Your task to perform on an android device: I am looking for a sofa set for my living room, so on the Houzz app, browse for "3 seater sofas for living room."
Image 1: 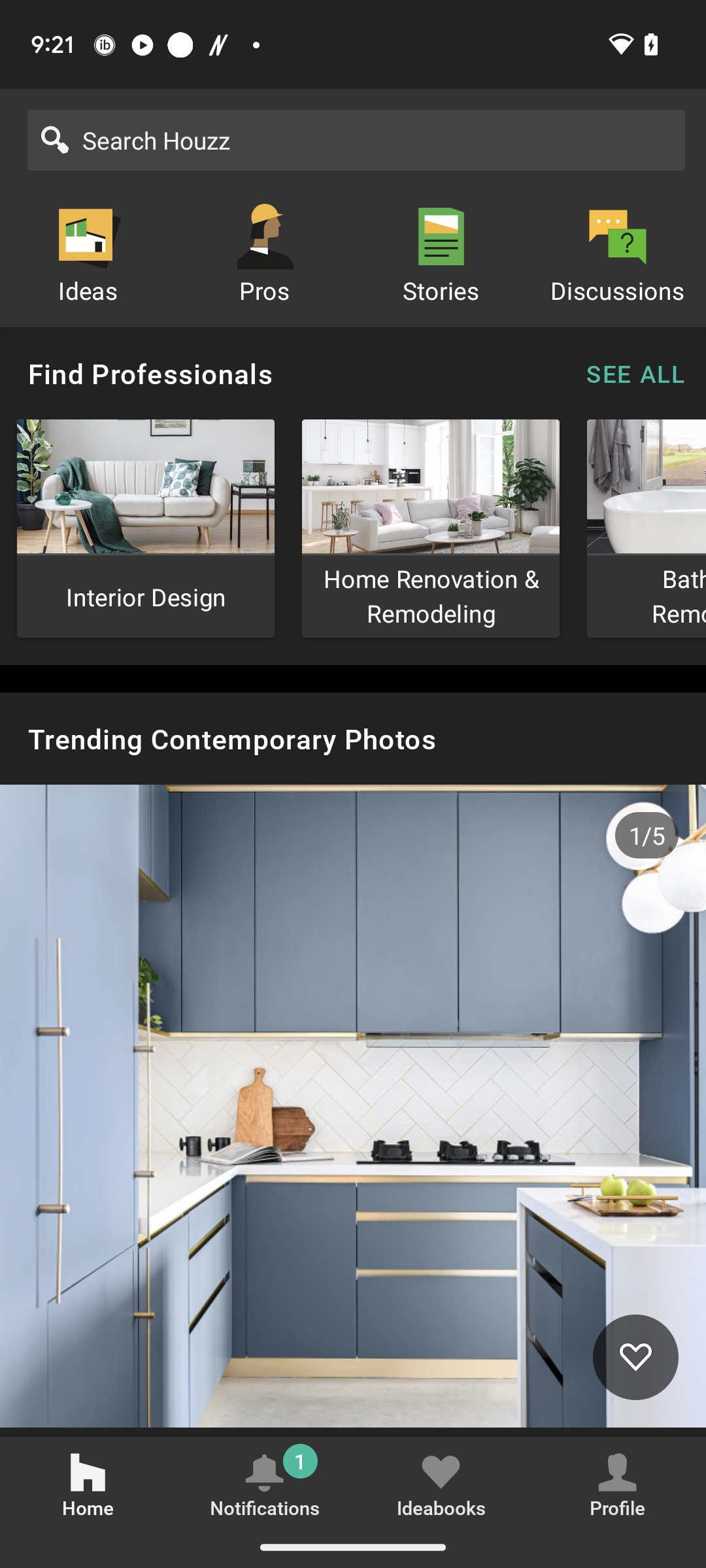
Click on the search box.
Step 1: click (356, 140)
Image 2: 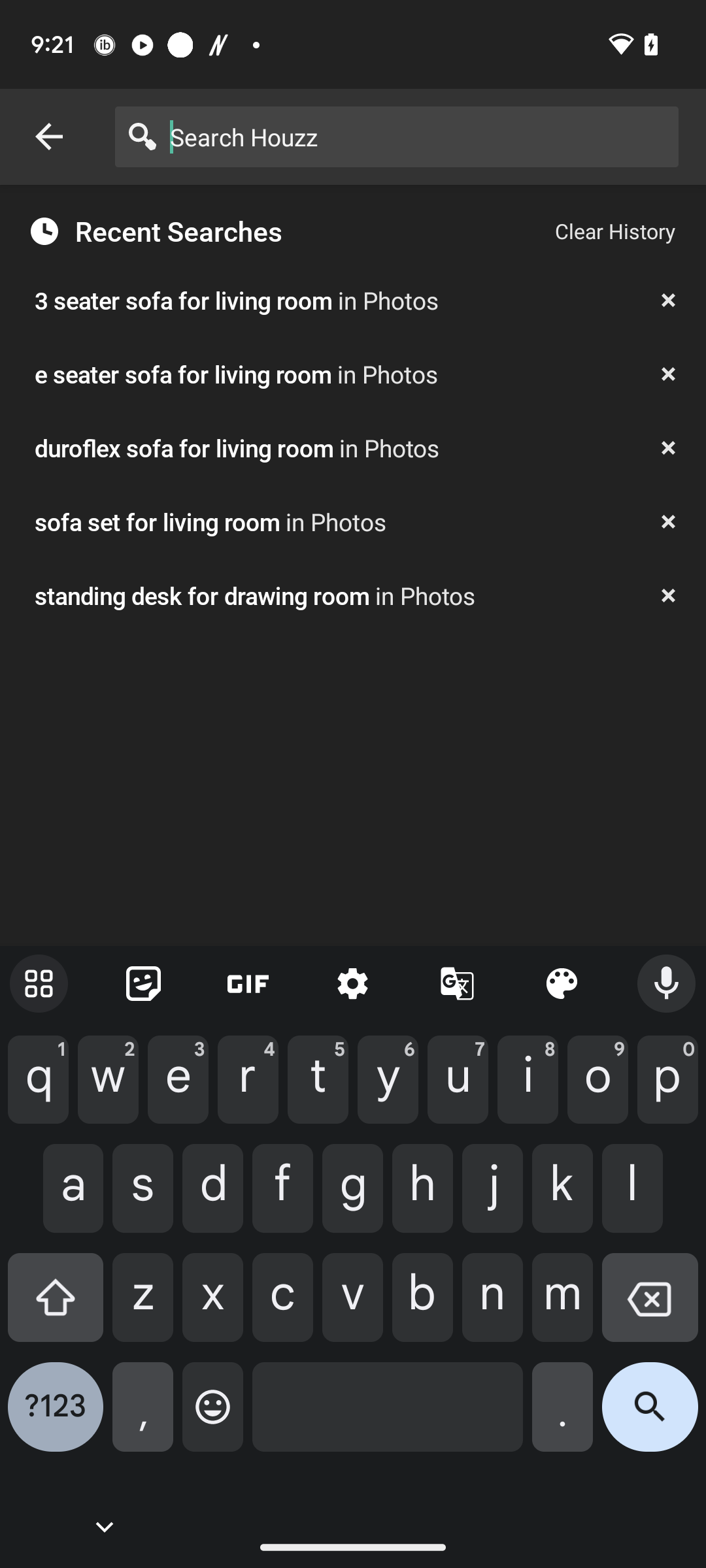
Type "3 seater sofas for living room" in the search box.
Step 2: type "3 seater sofas for living room"
Image 3: 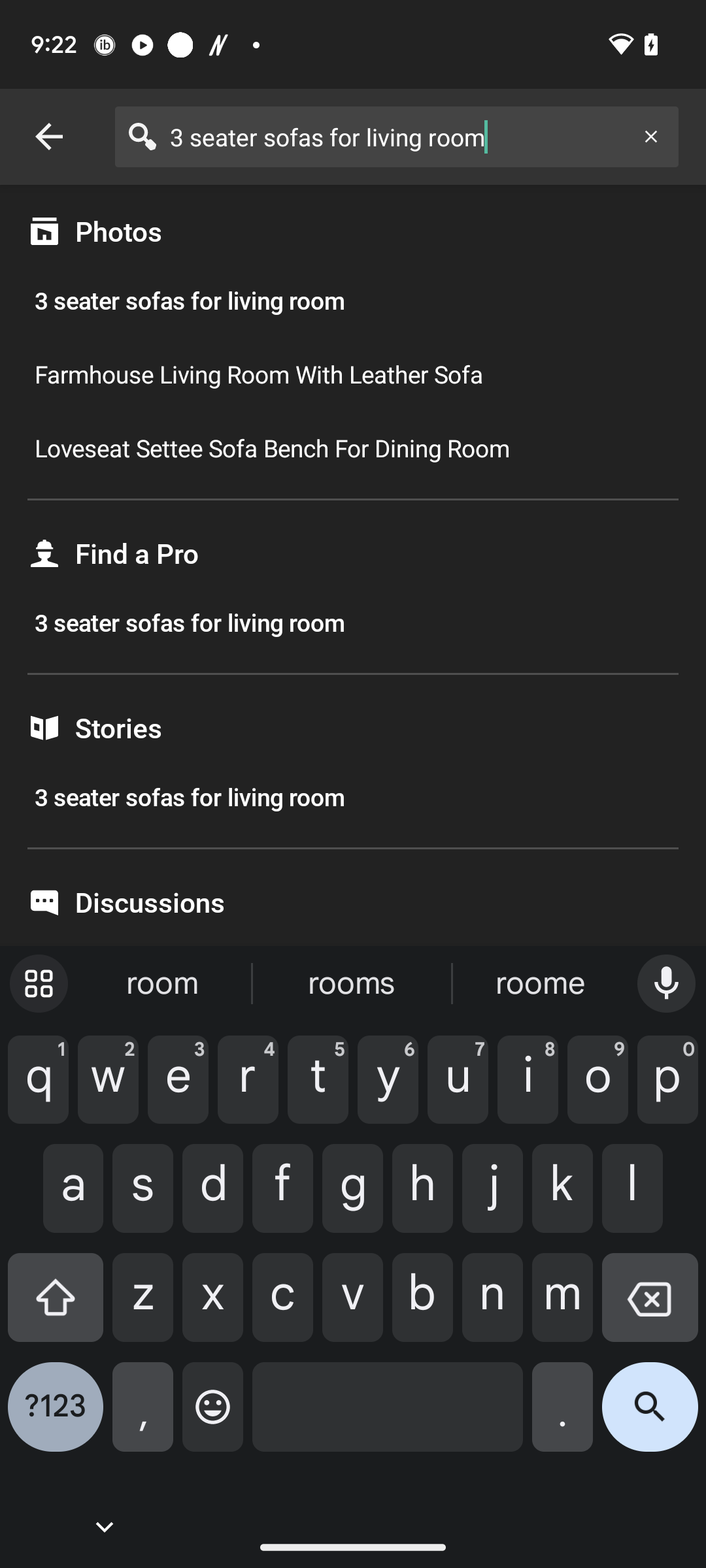
Click on the search icon at the bottom right corner of the keyboard.
Step 3: click (650, 1417)
Image 4: 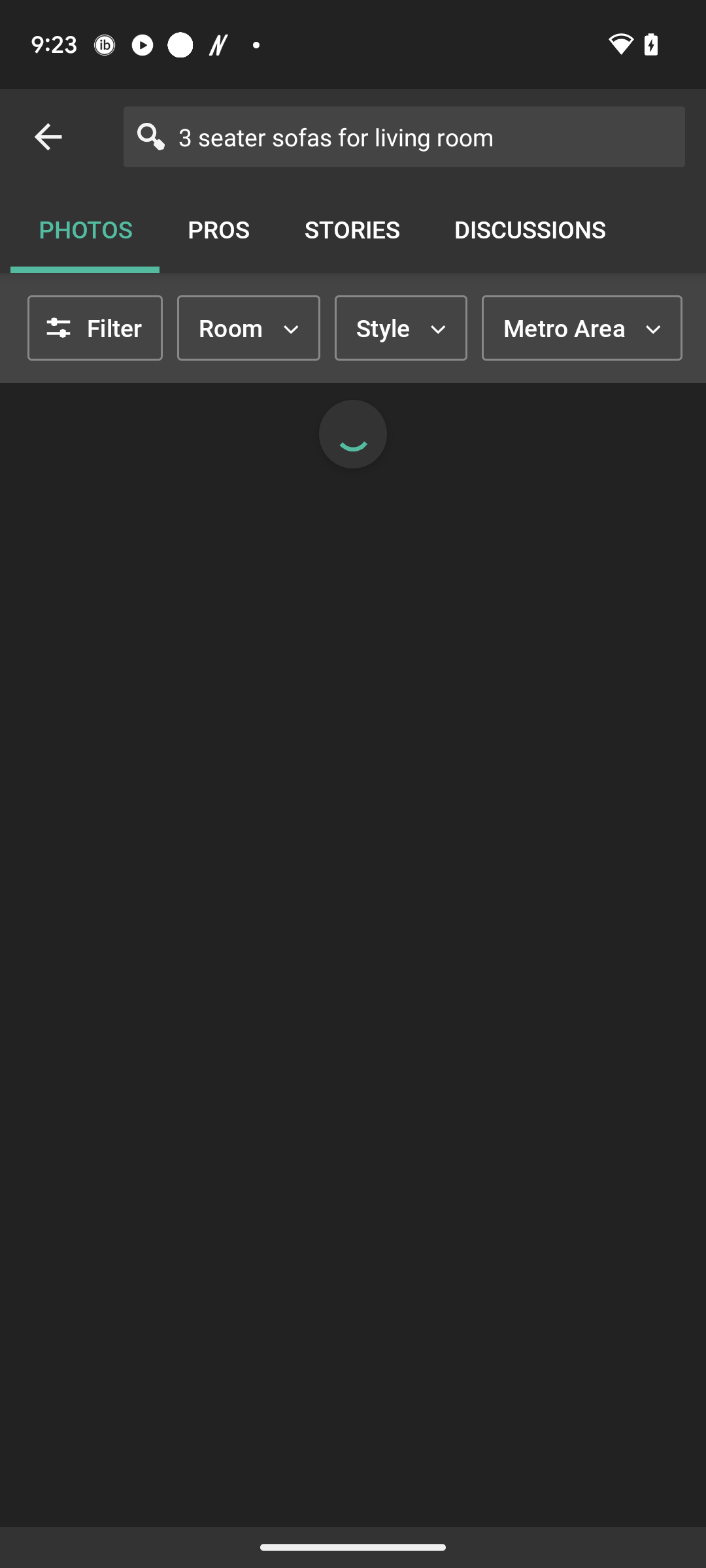
Click on the search icon at the bottom right corner of the keyboard.
Step 4: wait